Your task to perform on an android device: Go to the home tab and read the story,  The Lowdown on Hyperemesis Gravidarum, to get inspiration from the other women.
Image 1: 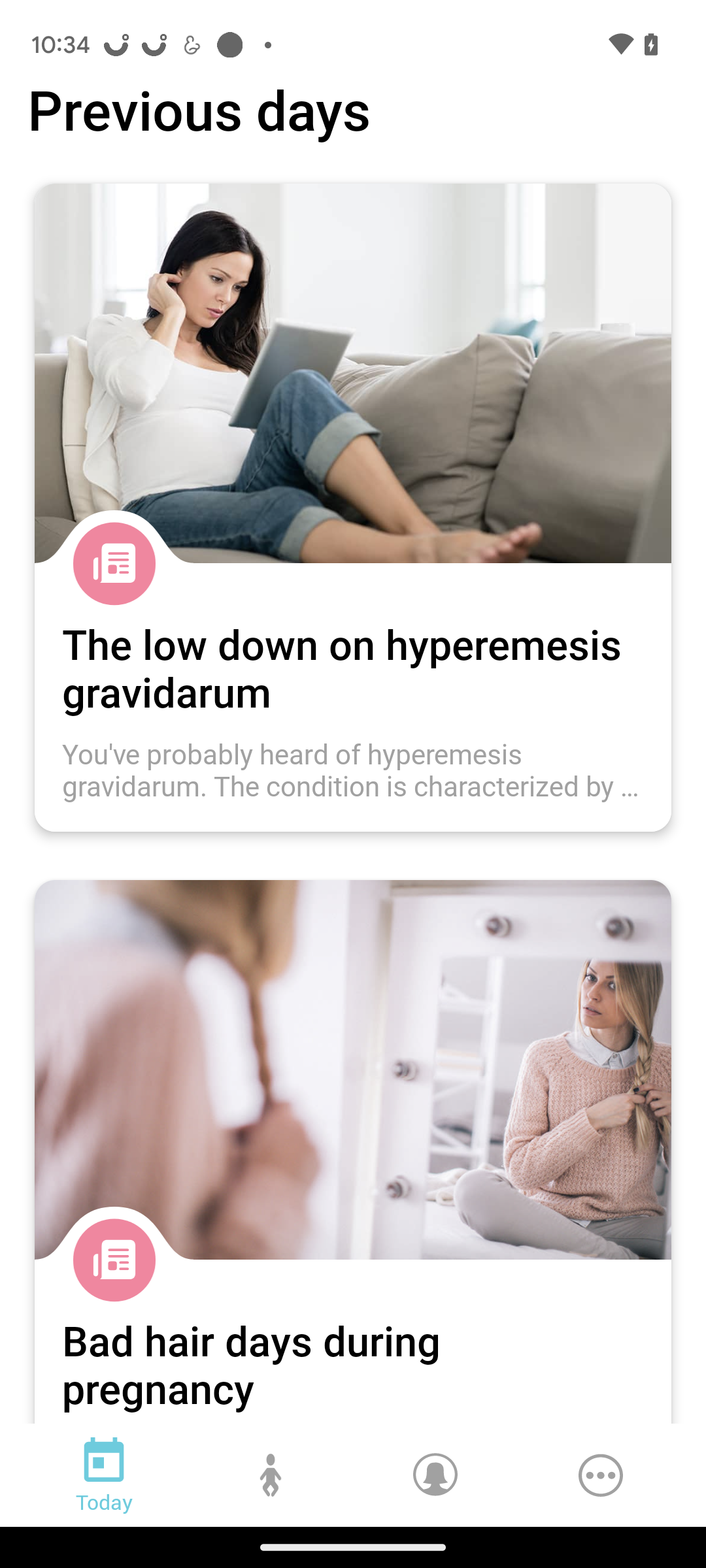
click on the story 
Step 1: click (353, 373)
Image 2: 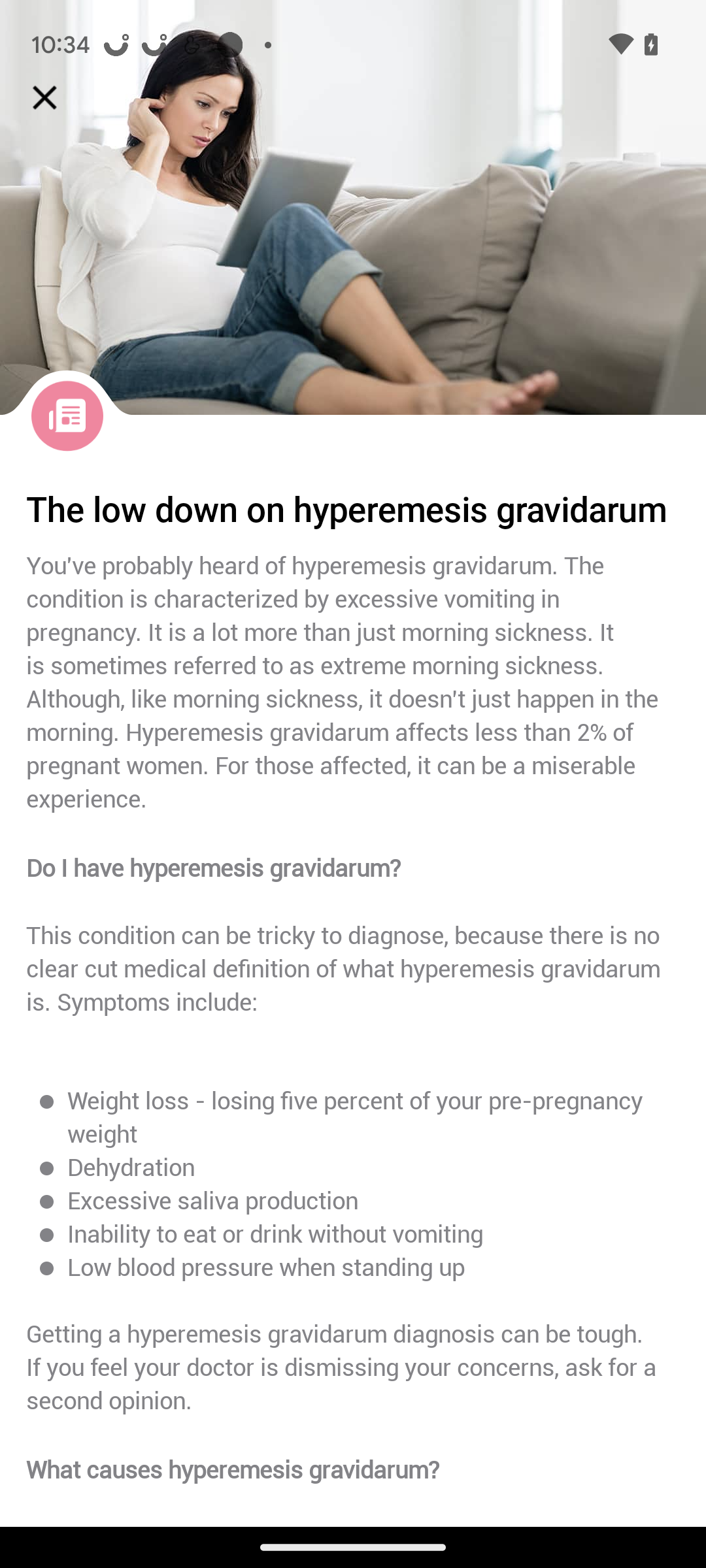
scroll up to read the story.
Step 2: scroll down
Image 3: 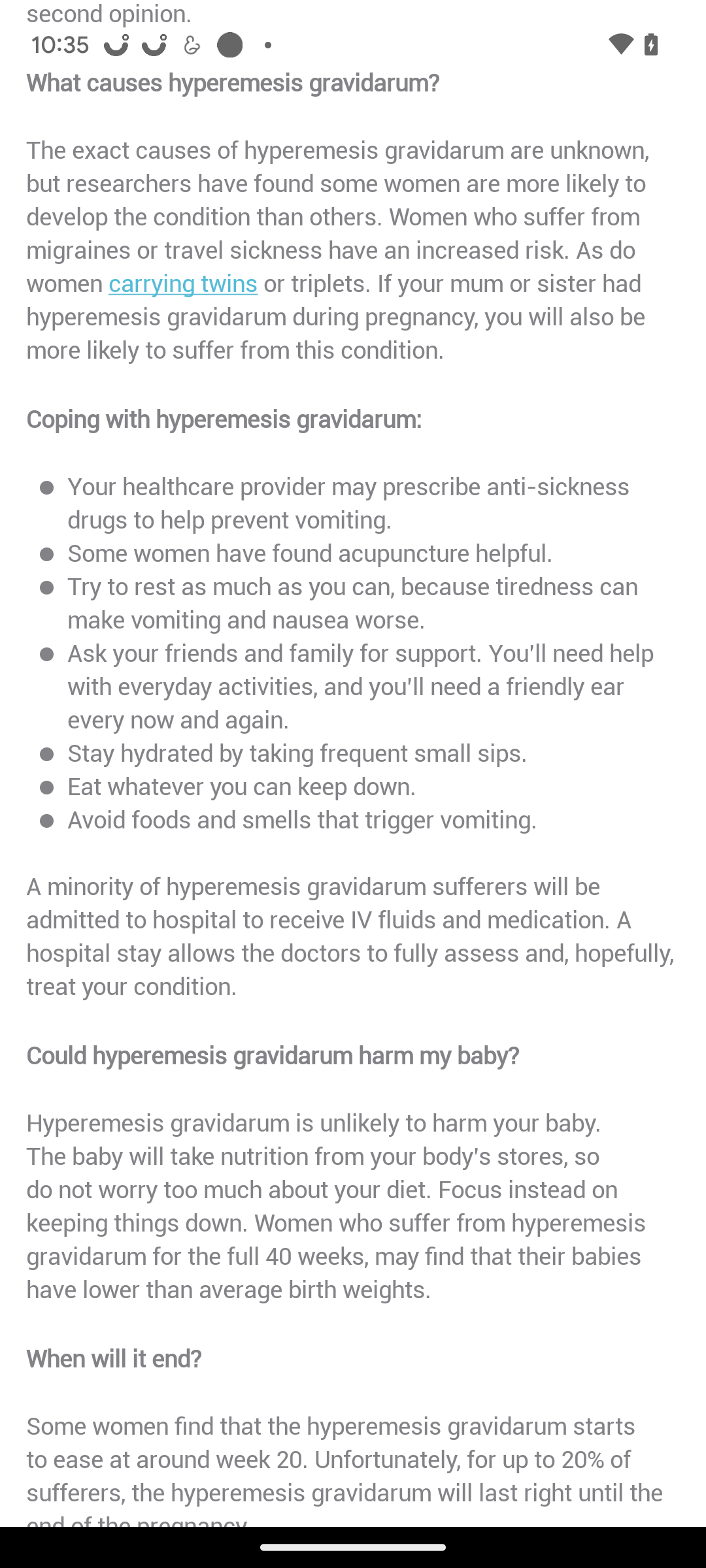
scroll up to read the story.
Step 3: scroll down